Your task to perform on an android device: Show me the images of Aidier smart door lock on the Joom app.
Image 0: 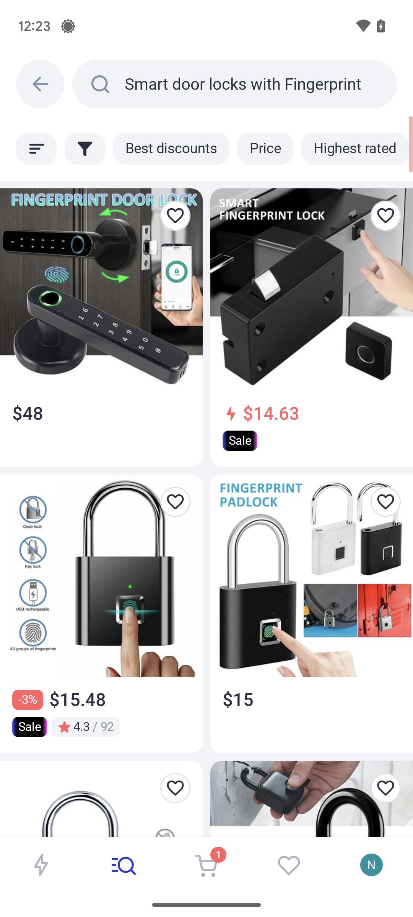
Click on the  first search result.
Step 0: click (101, 327)
Image 1: 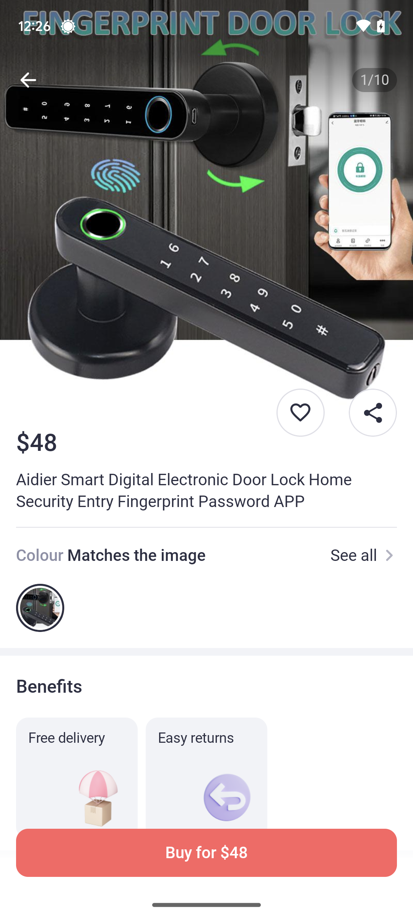
Swipe from right to left on the product images to view the product.
Step 1: scroll right
Image 2: 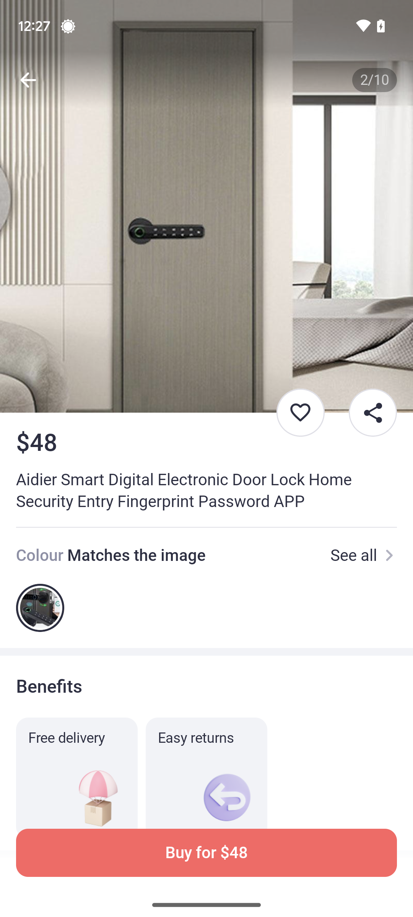
Swipe from right to left on the product images to view the product.
Step 2: scroll right
Image 3: 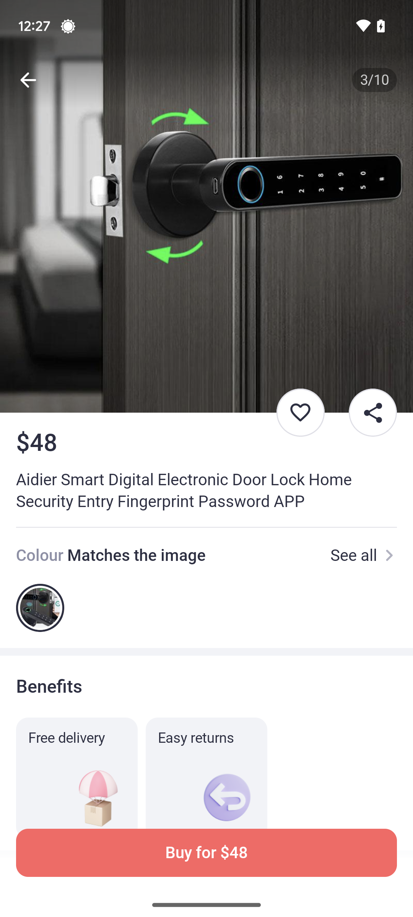
Swipe from right to left on the product images to view the product.
Step 3: scroll right
Image 4: 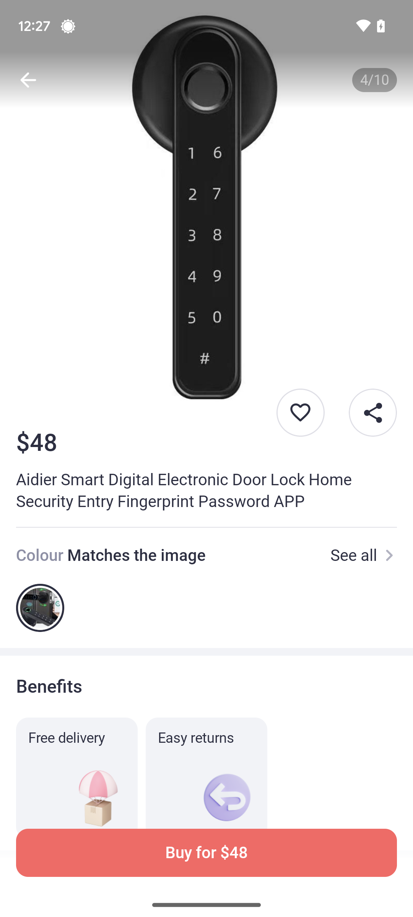
Swipe from right to left on the product images to view the product.
Step 4: scroll right
Image 5: 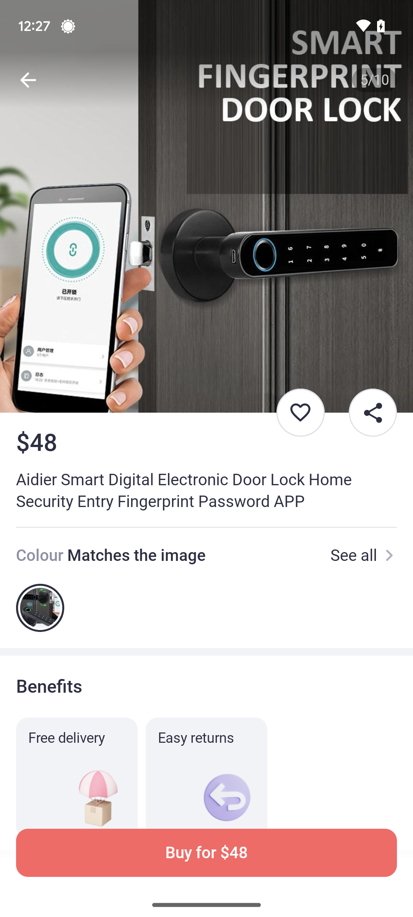
Swipe from right to left on the product images to view the product.
Step 5: scroll right
Image 6: 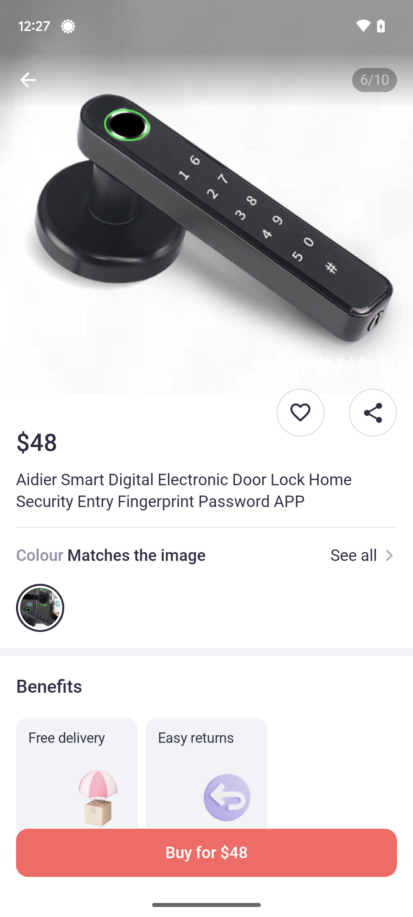
Swipe from right to left on the product images to view the product.
Step 6: scroll right
Image 8: 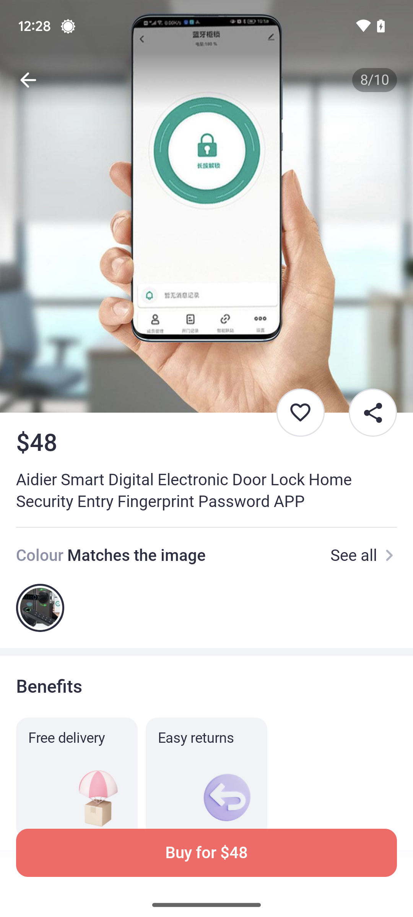
Swipe from right to left on the product images to view the product.
Step 8: scroll right